Your task to perform on an android device: Open the Ticktick app and change the Shimla tour date to August 20, then save the changes.
Image 0: 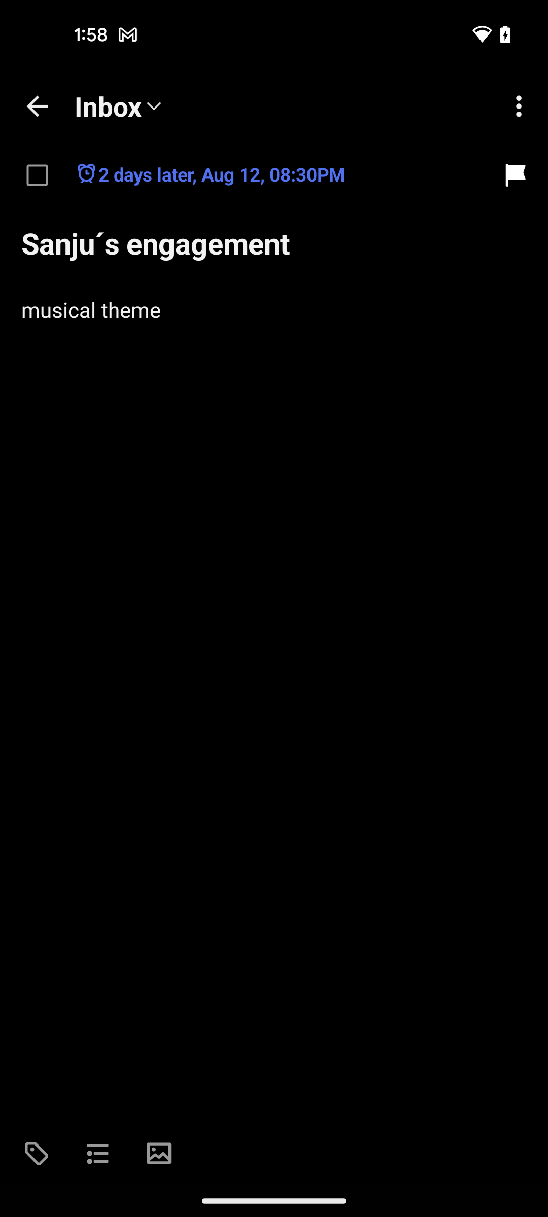
Go back to the previous page
Step 0: press back button
Image 1: 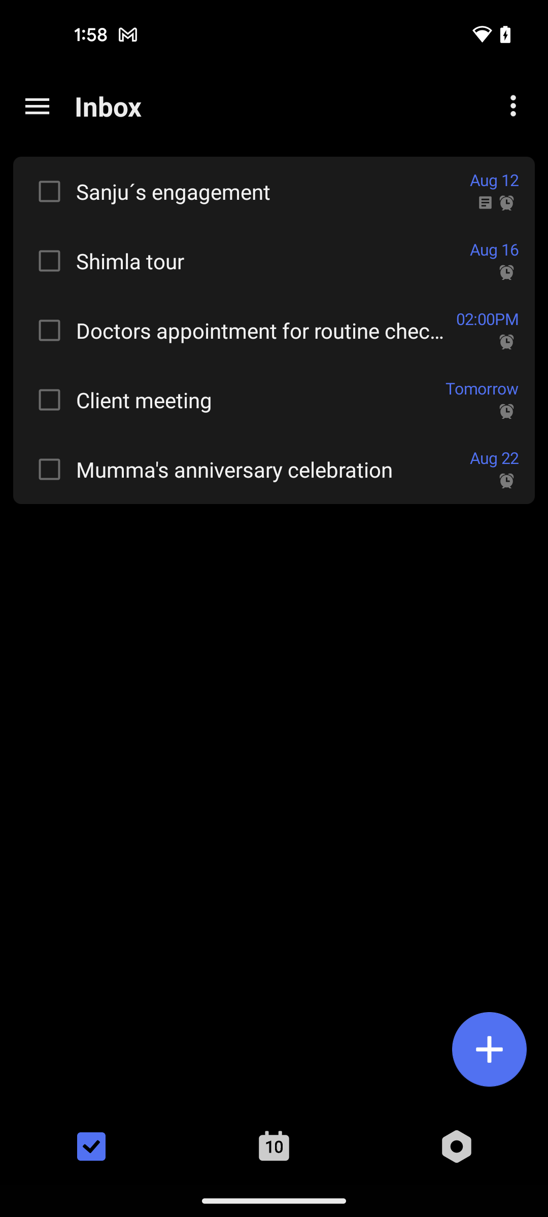
Tap on Shimla tour reminder
Step 1: click (272, 261)
Image 2: 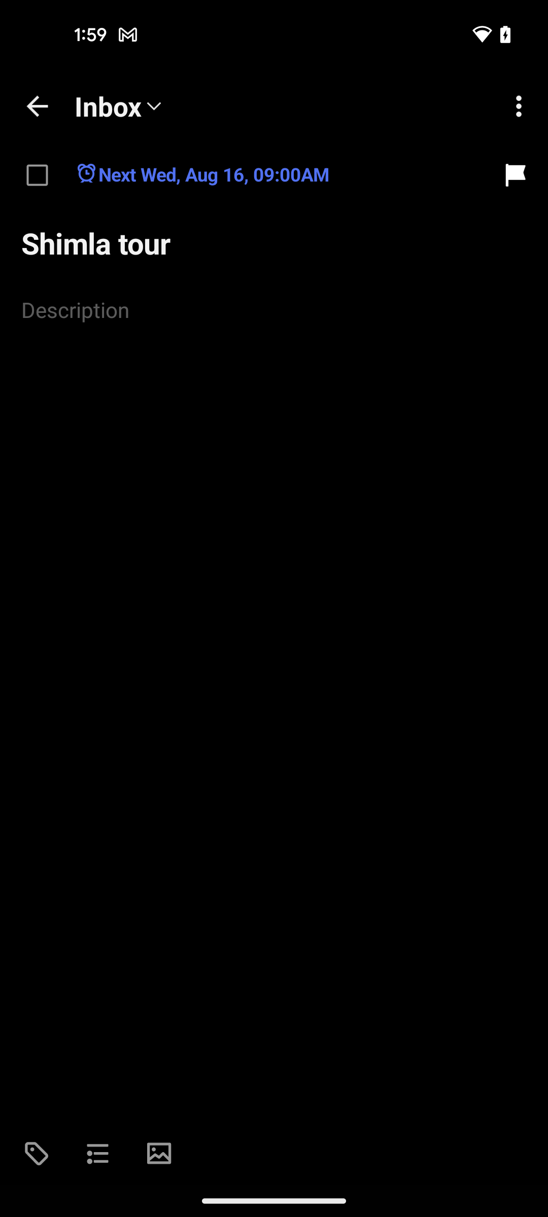
Click on the august 16 date
Step 2: click (216, 174)
Image 3: 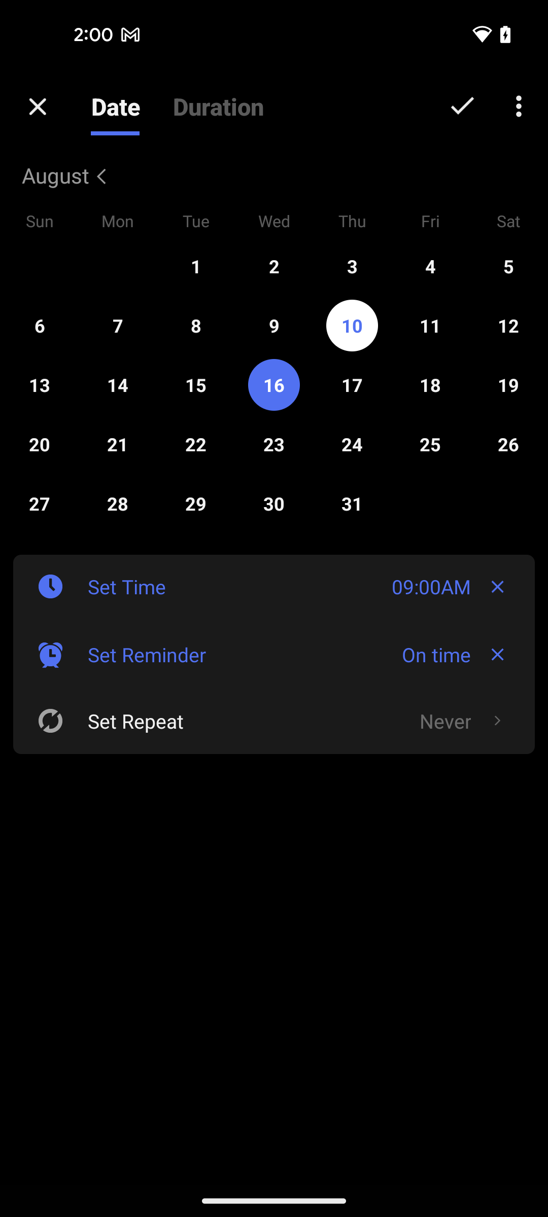
Select the date to 20th august
Step 3: click (46, 469)
Image 4: 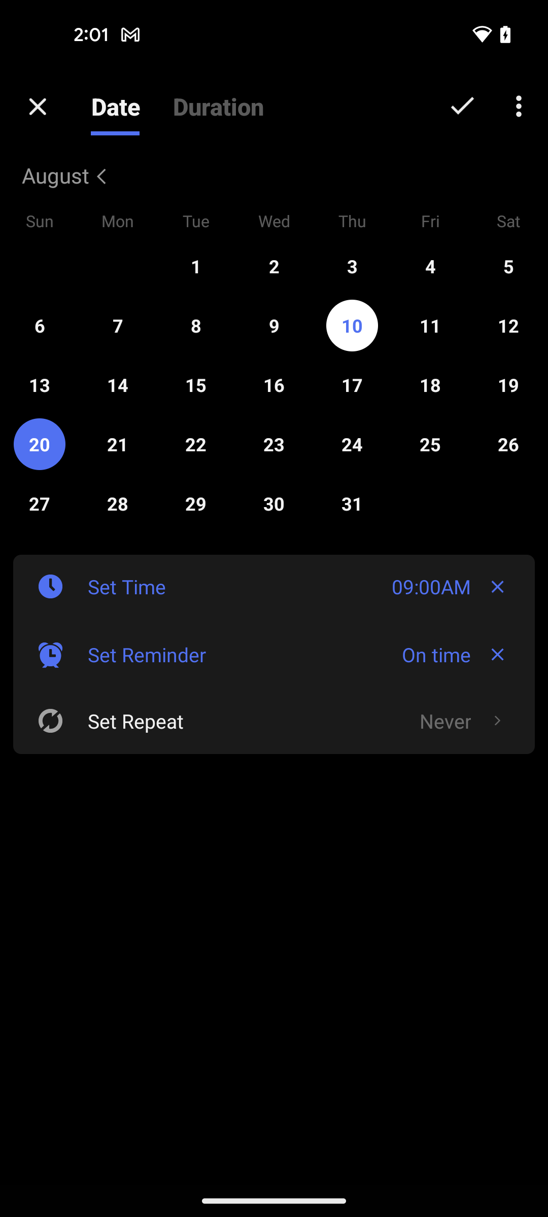
Tap on the tick icon at the top right corner of the screen
Step 4: click (462, 106)